Your task to perform on an android device: In the Weather app. Go through the Delhi location map and view the weather.
Image 0: 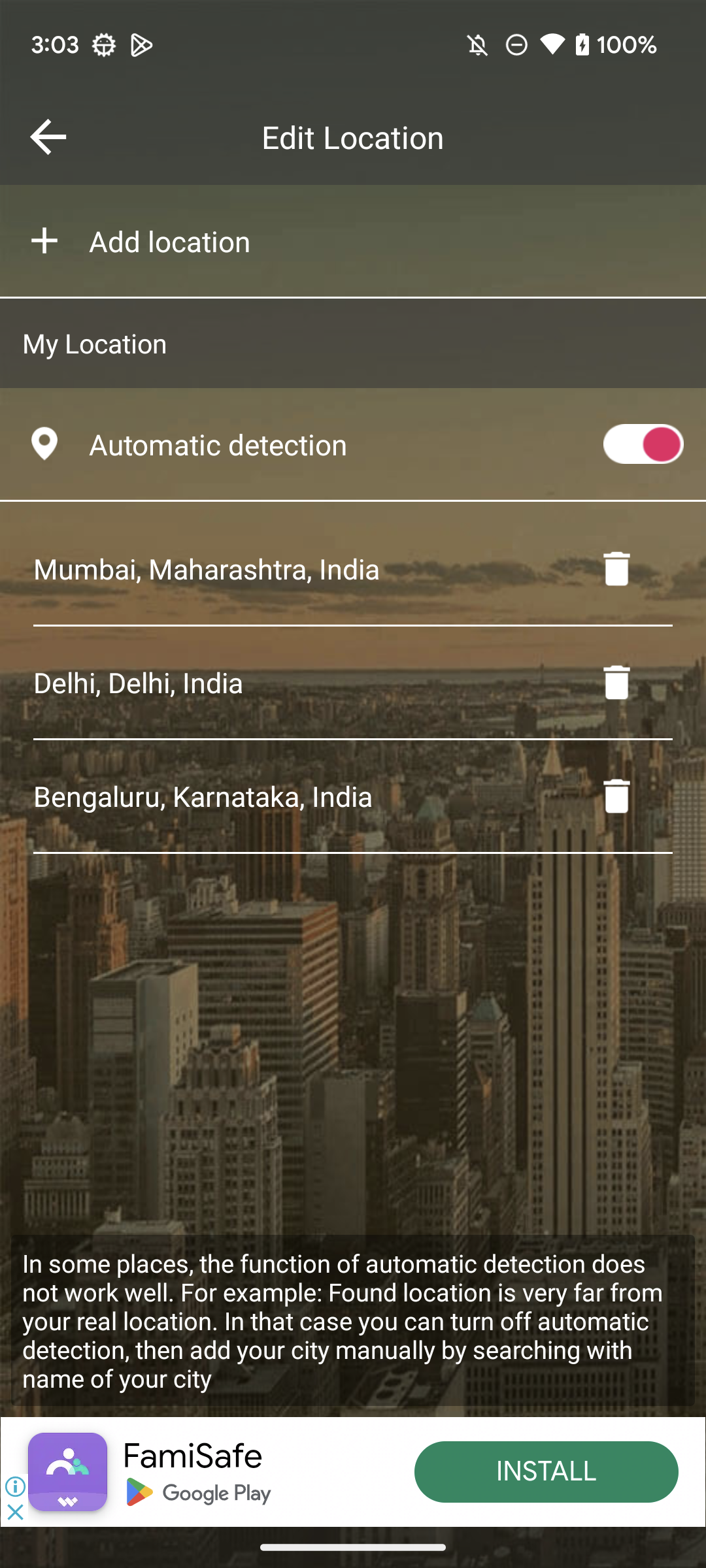
Go back to the screen
Step 0: press back button
Image 1: 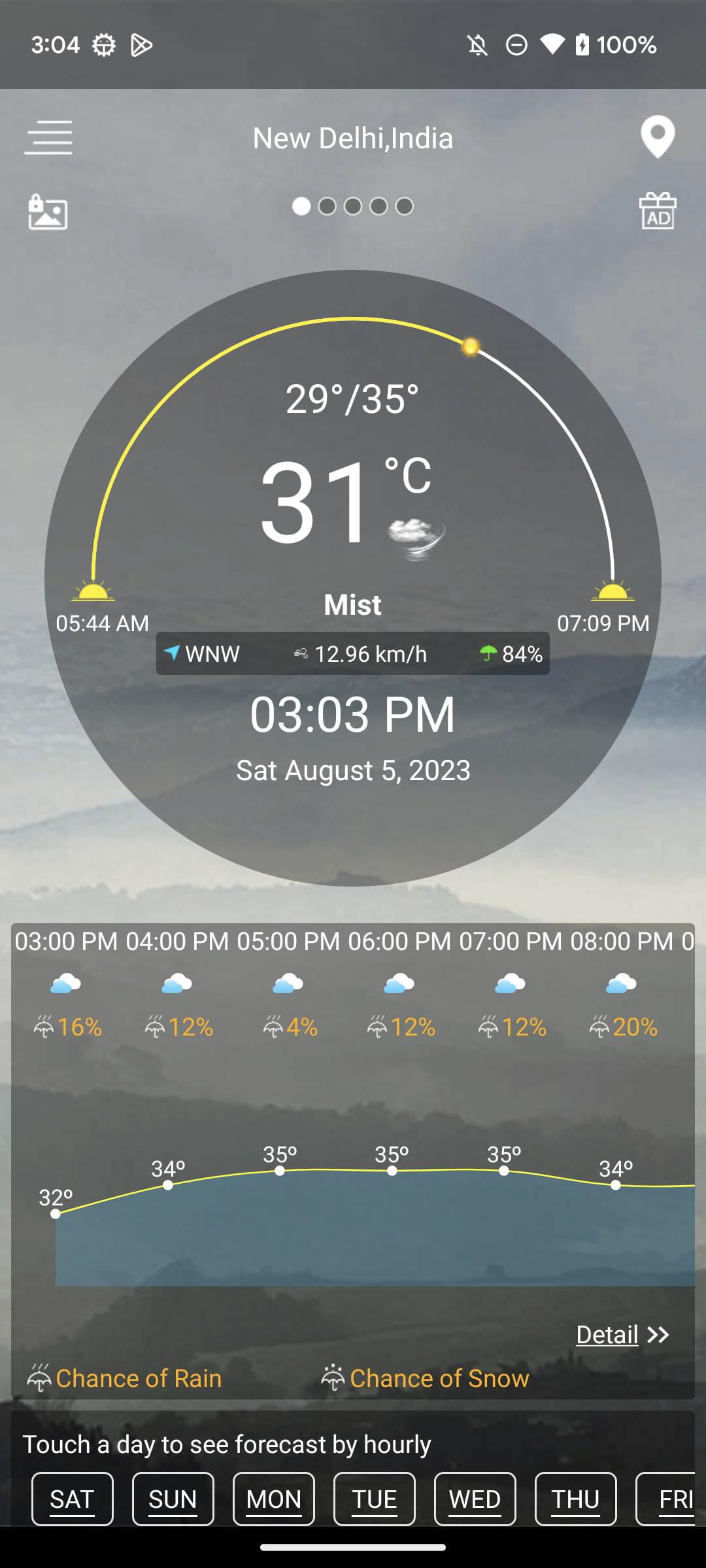
Scroll up to view the Map 
Step 1: scroll down
Image 2: 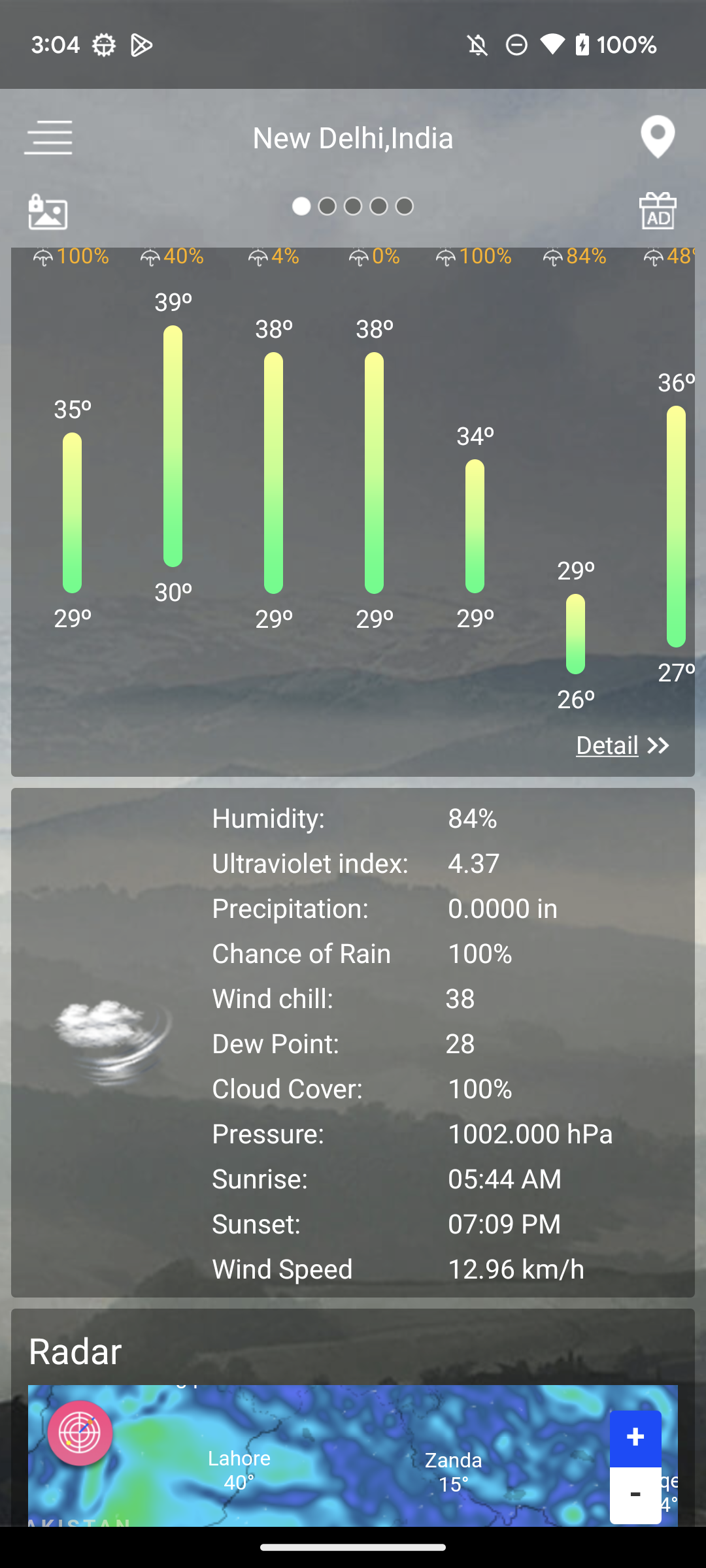
Scroll up to view the Map 
Step 2: scroll down
Image 3: 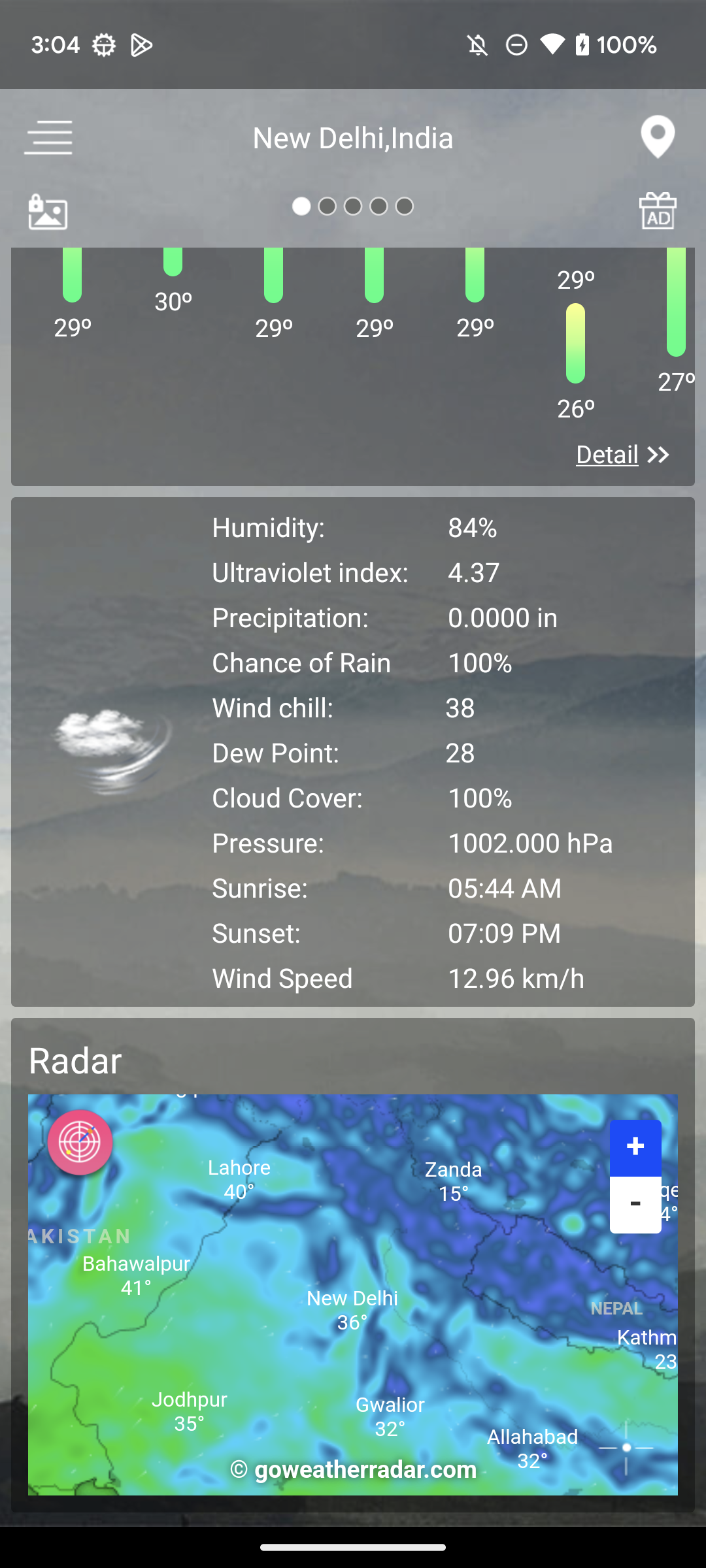
Click on the Map to view the Delhi location weather
Step 3: click (354, 1295)
Image 4: 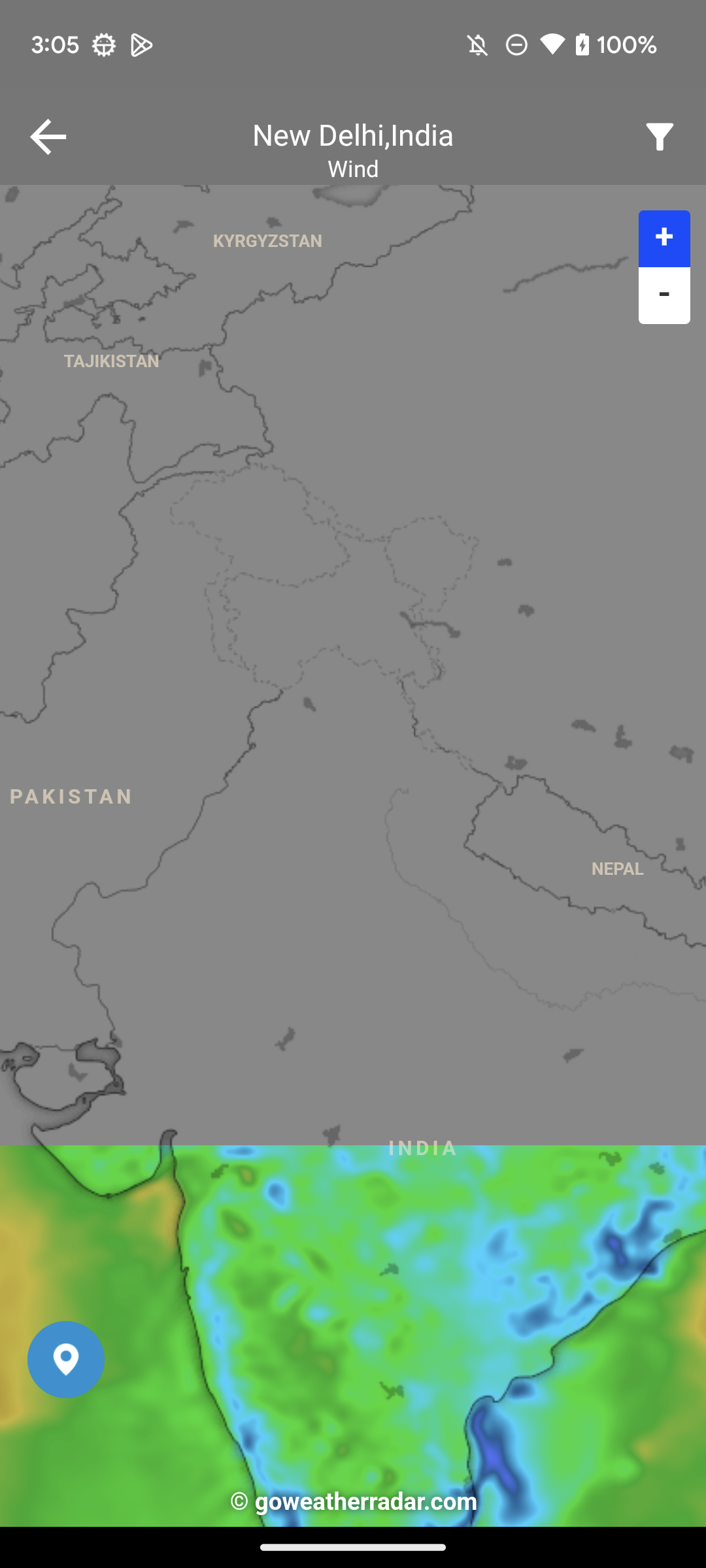
Click on the Map to view the Delhi location weather
Step 4: wait
Image 5: 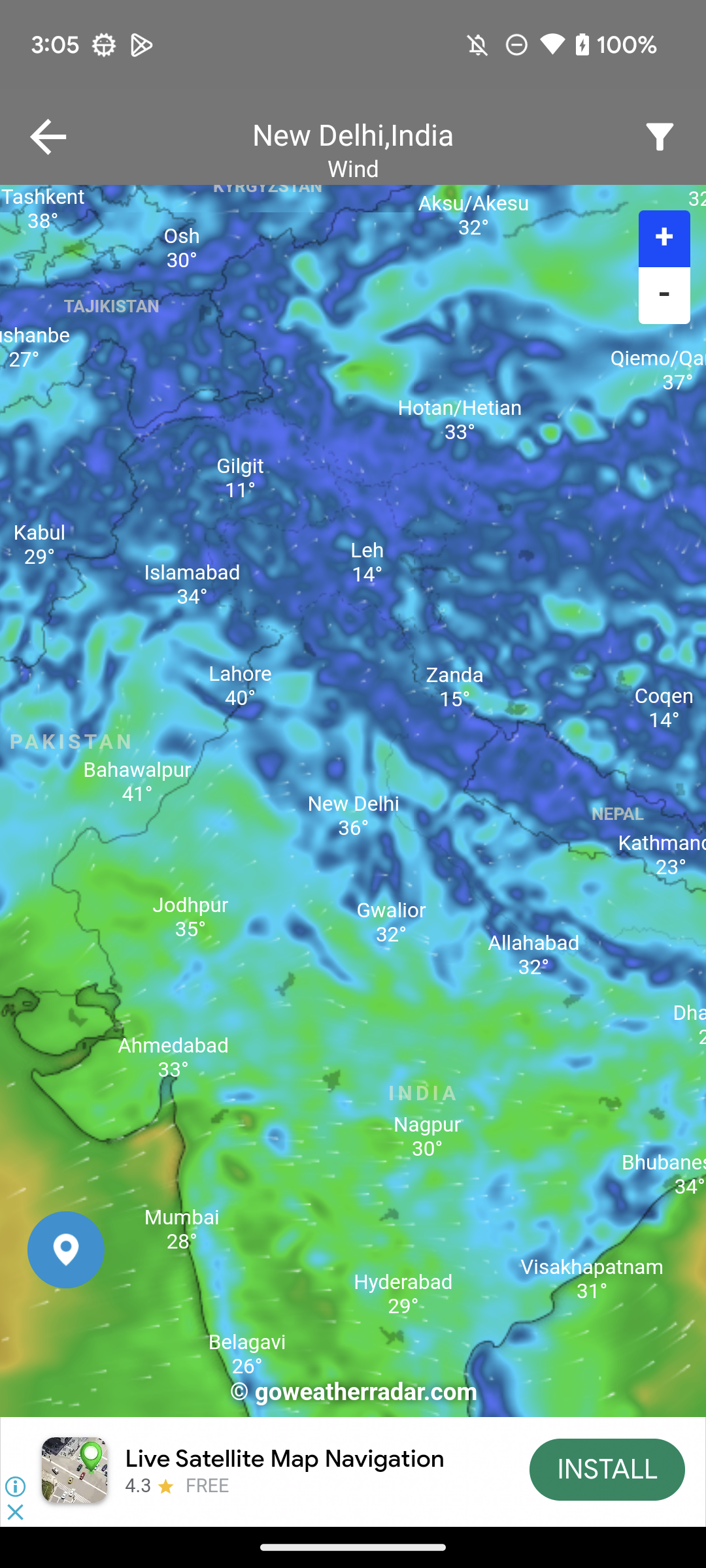
Click on the Plus icon to zoom on the New Delhi
Step 5: click (633, 431)
Image 7: 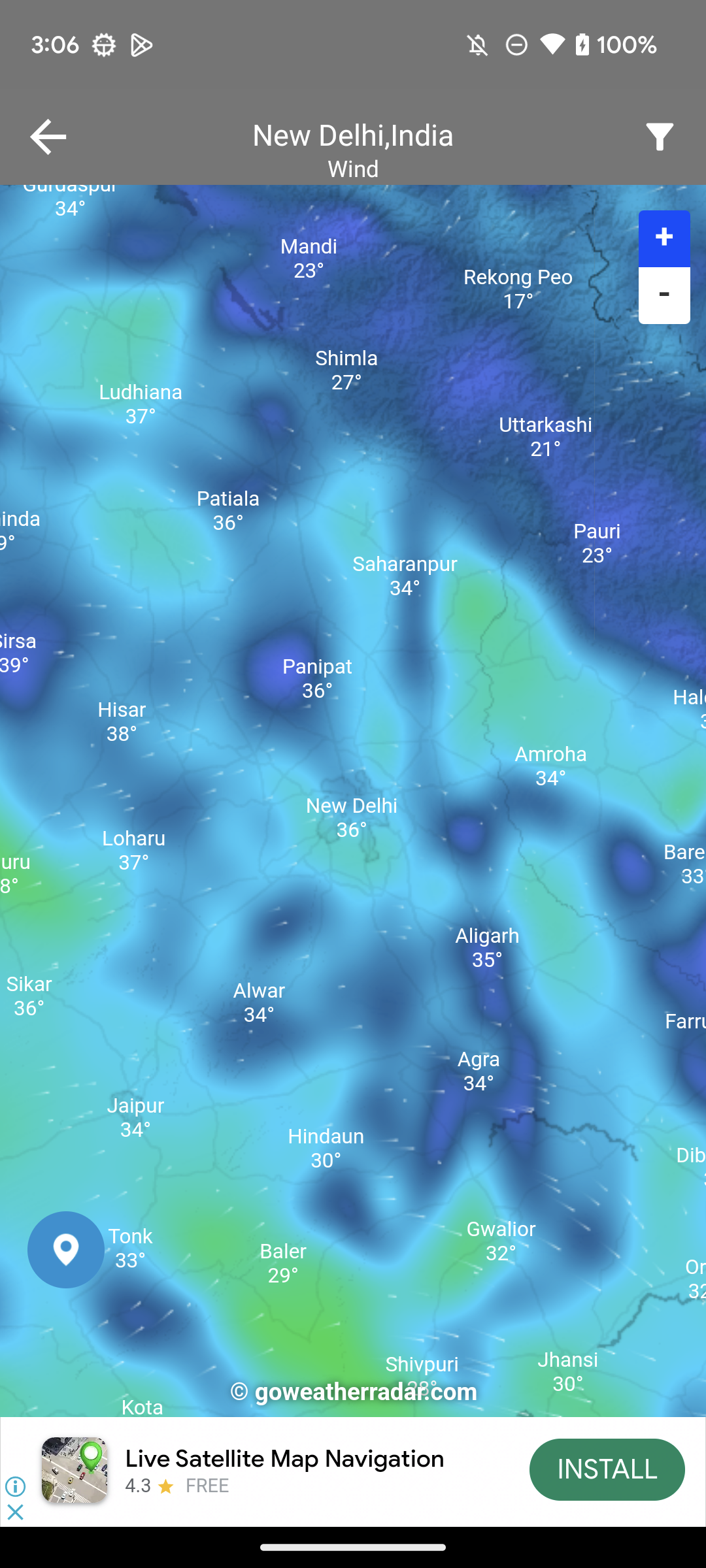
Click on the Plus icon to zoom on the New Delhi
Step 7: click (813, 419)